Your task to perform on an android device: Click on the profile icon at the top right corner of the screen
Image 0: 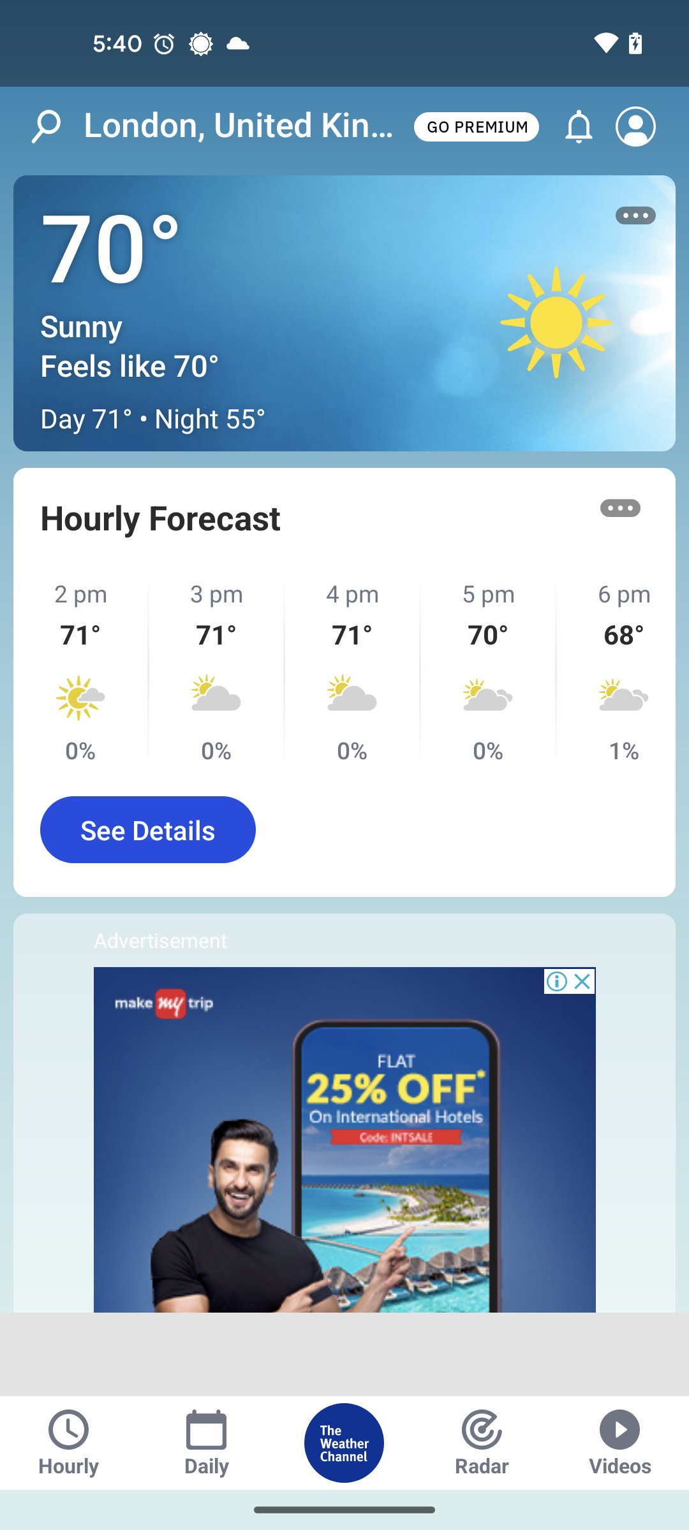
Step 0: click (635, 126)
Image 1: 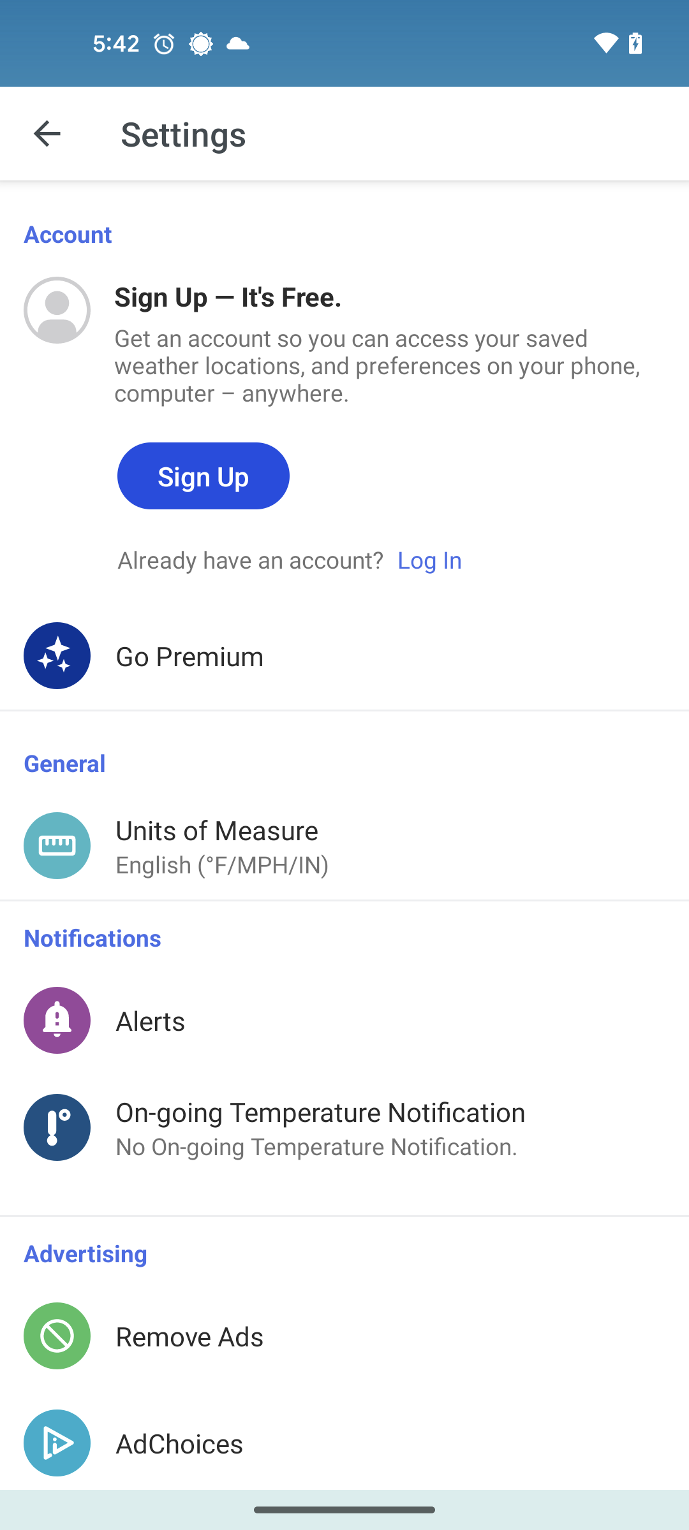
Click on the Alerts setting
Step 1: click (151, 1020)
Image 2: 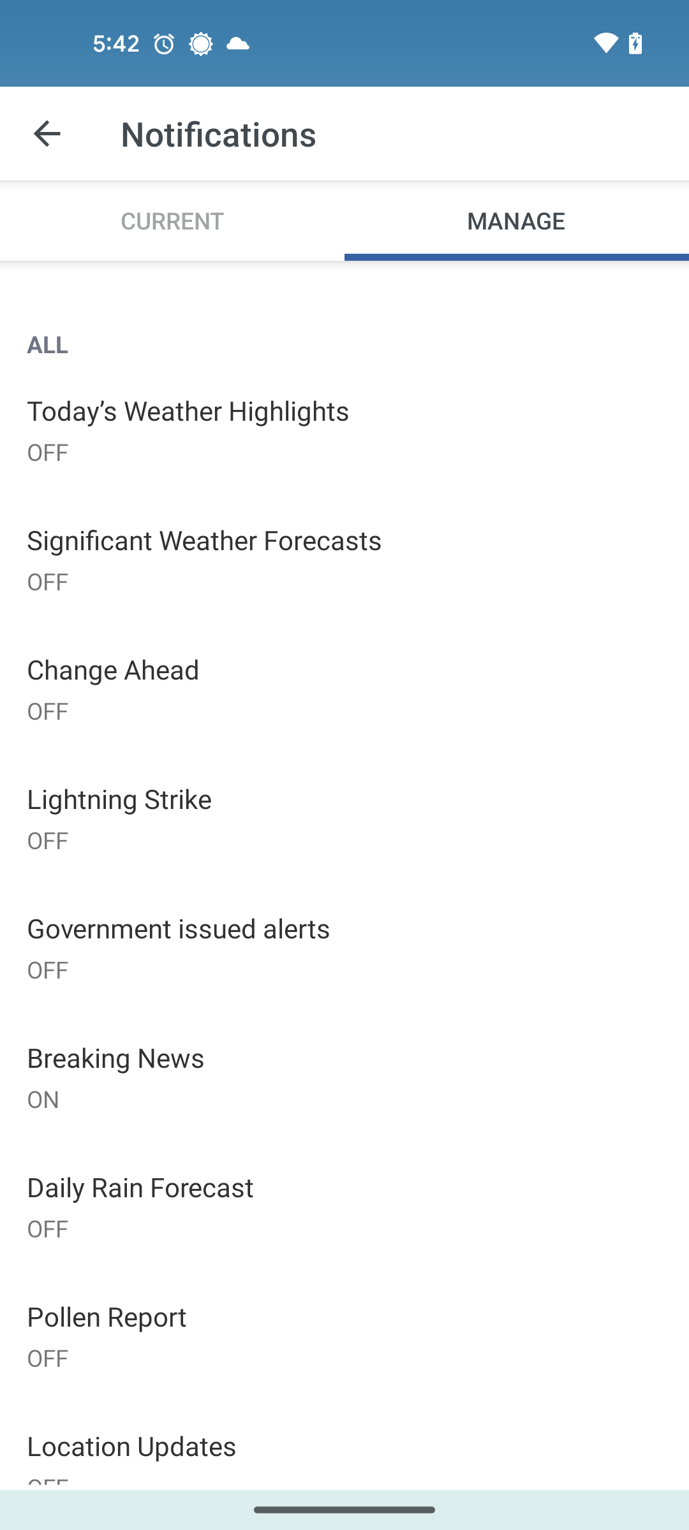
Click on the Today's Weather Highlights Alert
Step 2: click (188, 410)
Image 3: 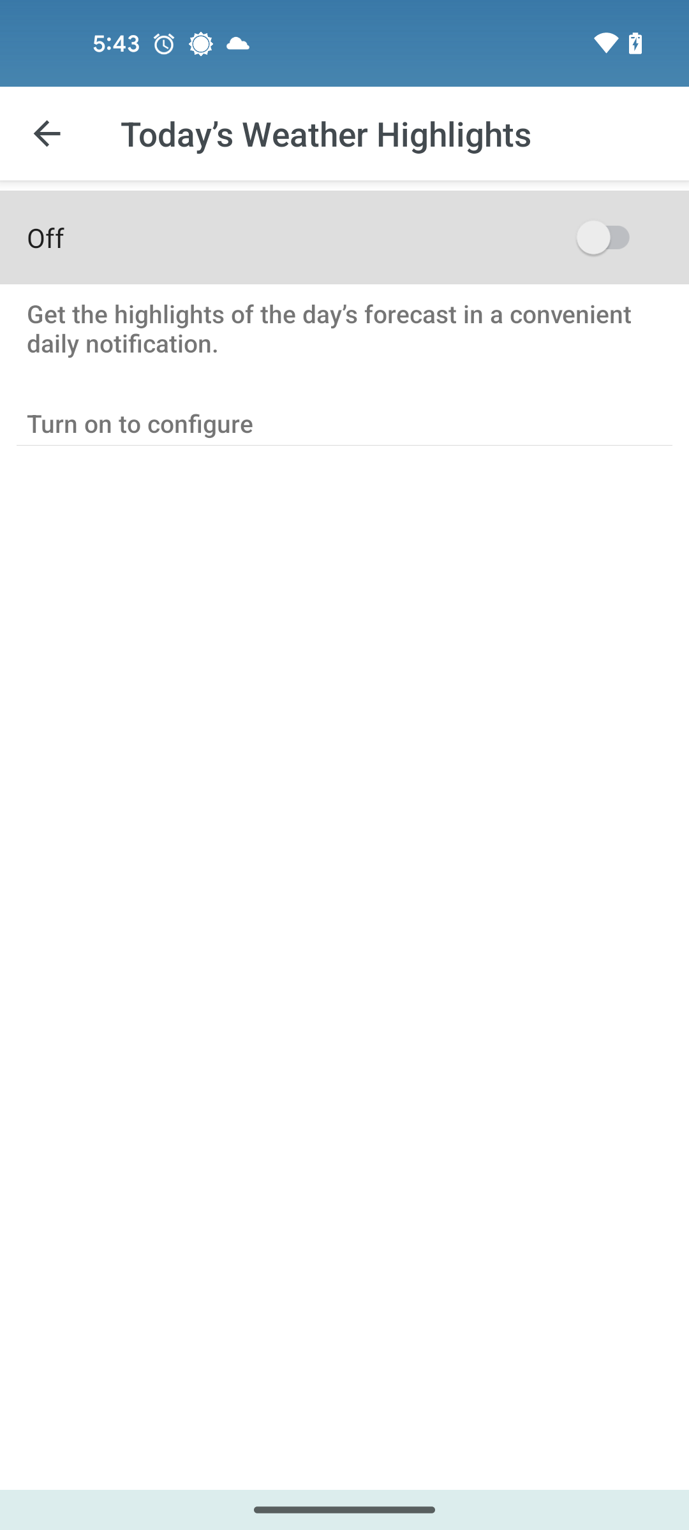
Click on the toggle button 
Step 3: click (344, 237)